Your task to perform on an android device: Open the Mymoney App, go to the income tab, and enter the salary of Rs 10000 from ABC organization.
Image 0: 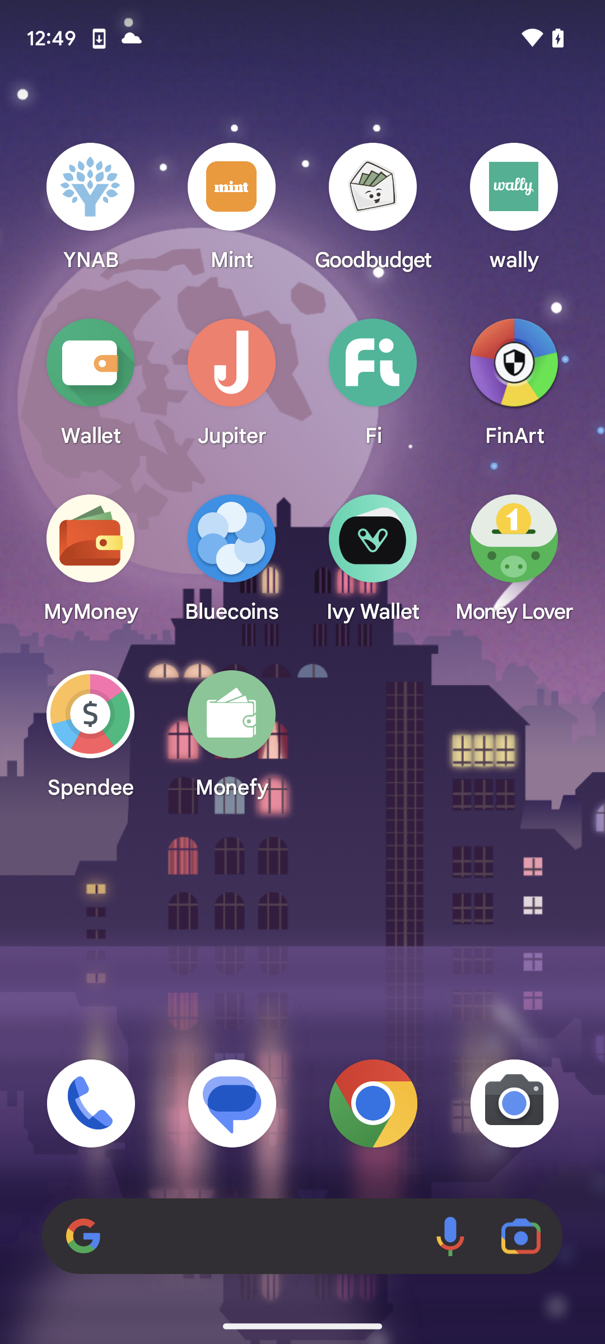
Open the MyMoney App
Step 0: open app "MyMoney"
Image 1: 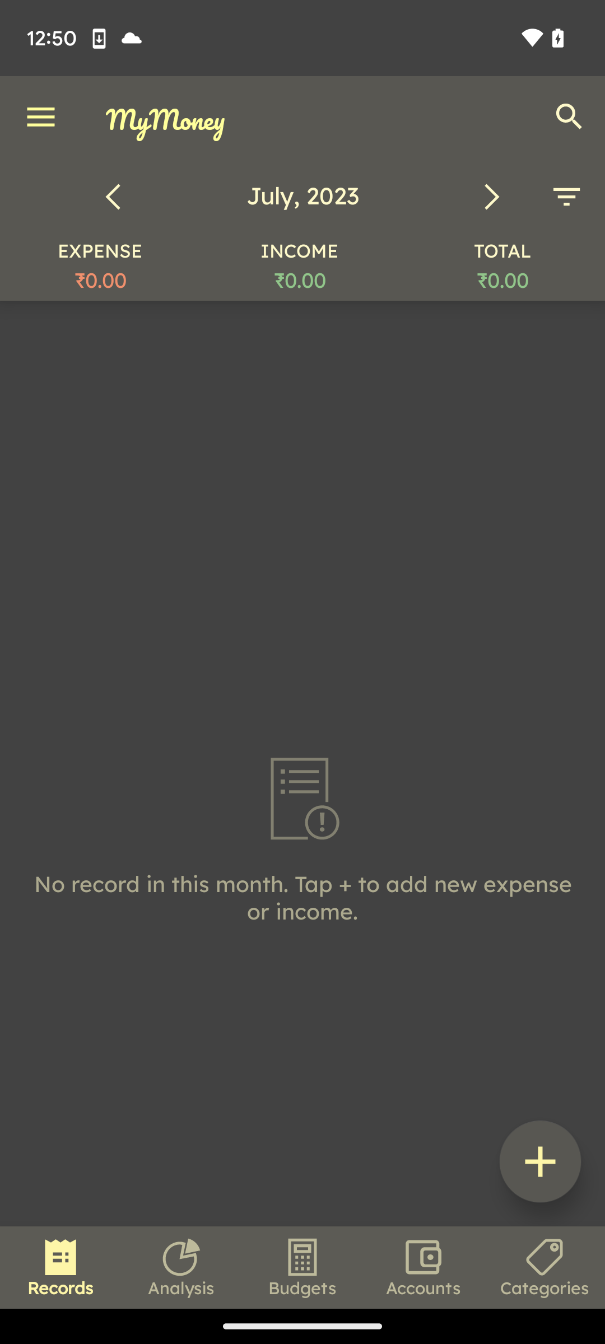
Click on the plus icon at the bottom right corner
Step 1: click (540, 1161)
Image 2: 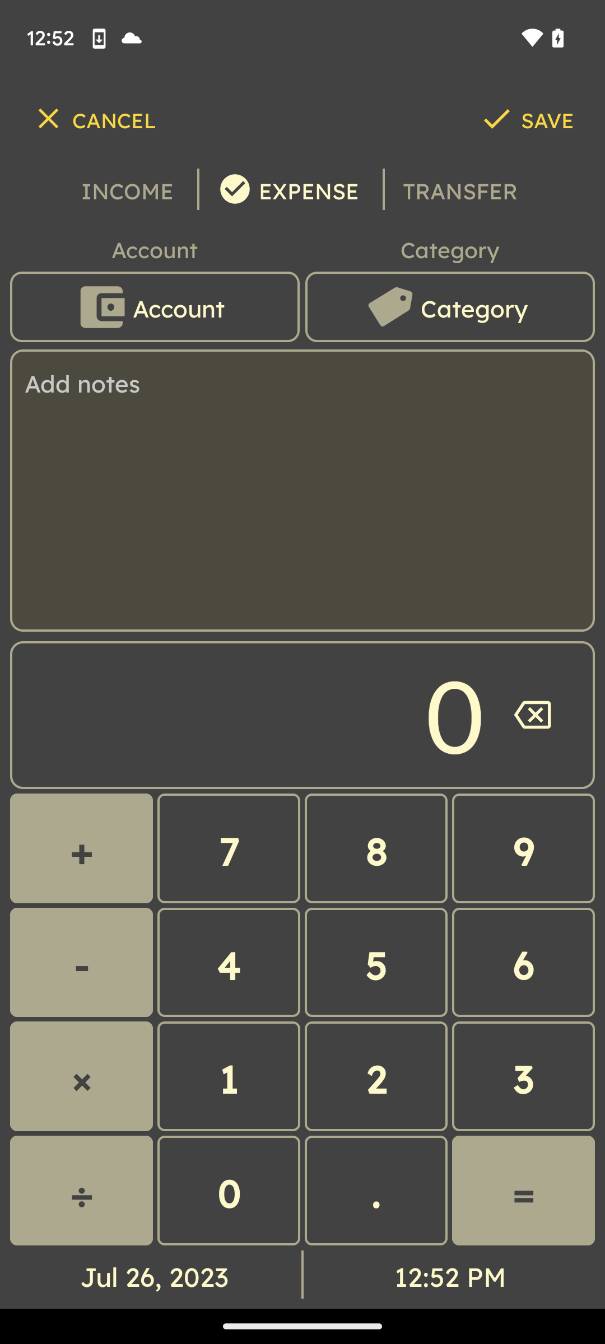
Select the Income tab at the top left corner
Step 2: click (130, 189)
Image 4: 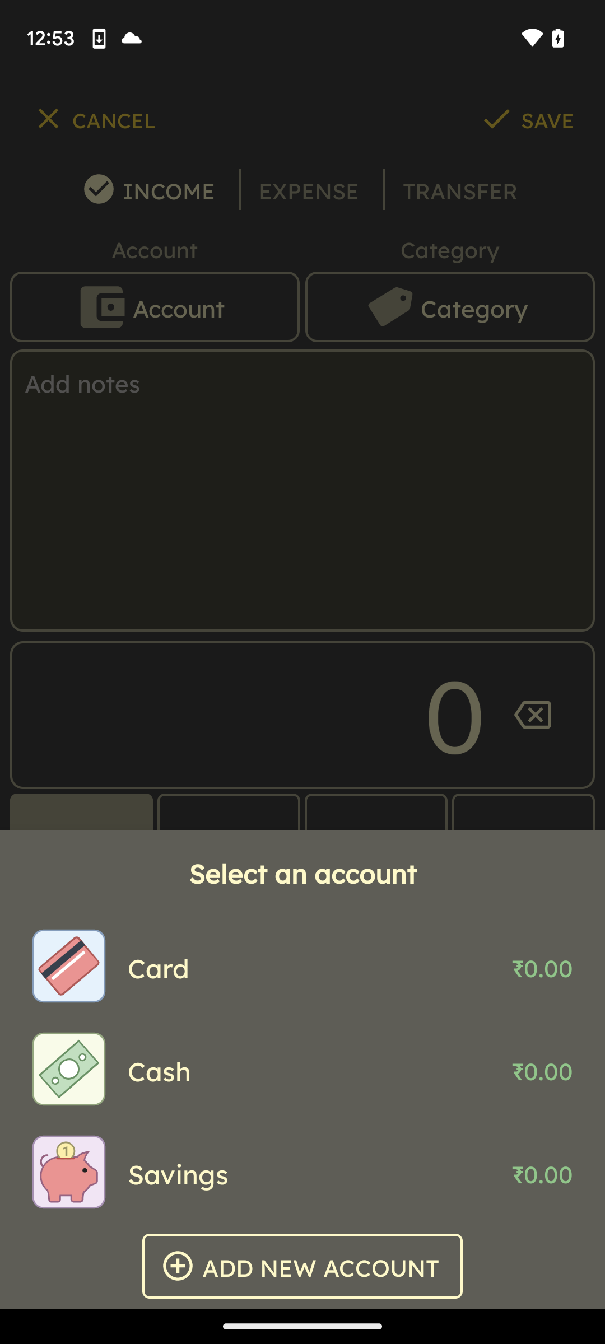
Select the cash option
Step 4: click (308, 1069)
Image 5: 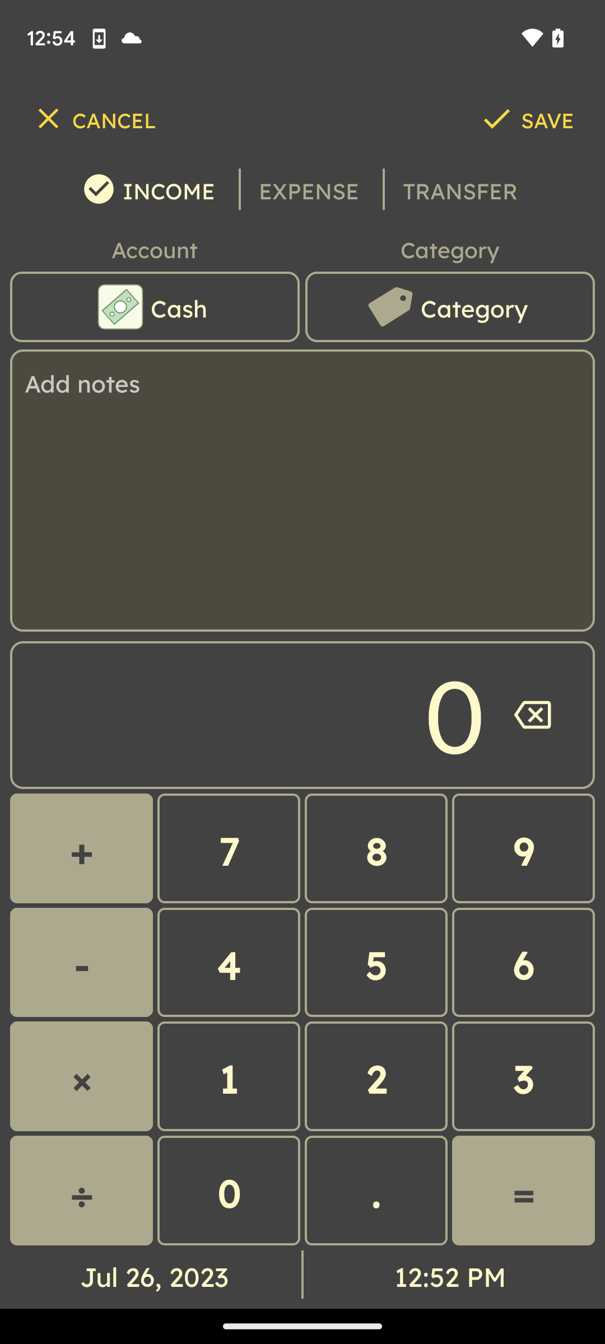
Click on the category option
Step 5: click (450, 306)
Image 6: 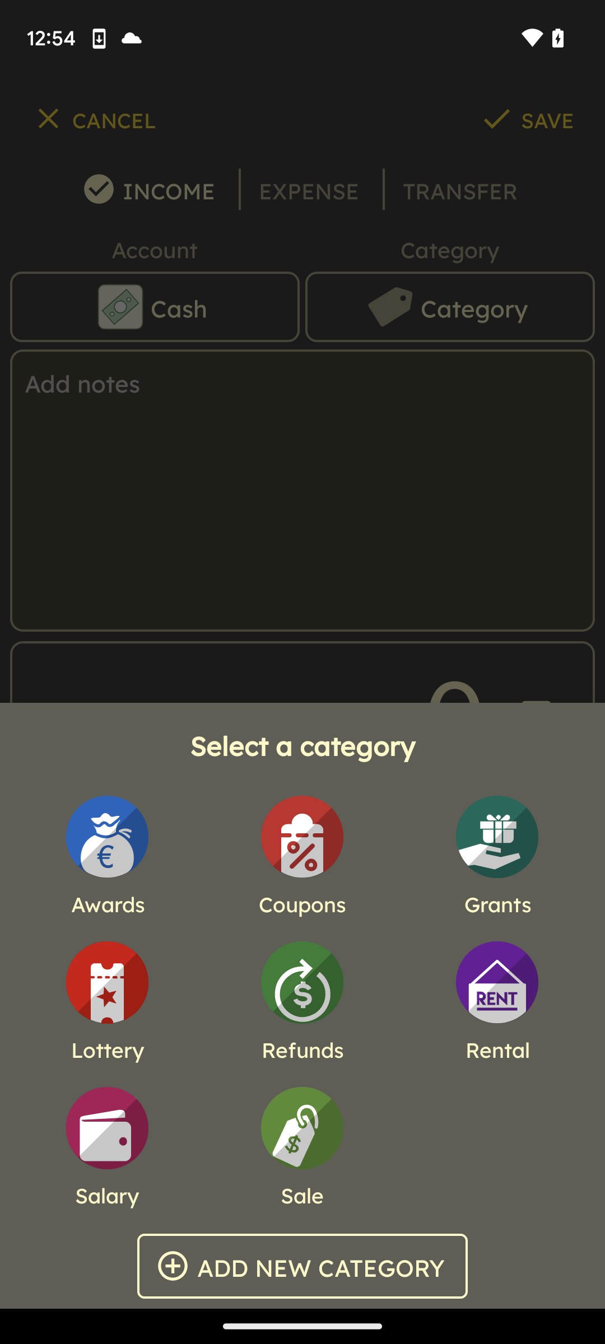
Select the salary option 
Step 6: click (107, 1128)
Image 7: 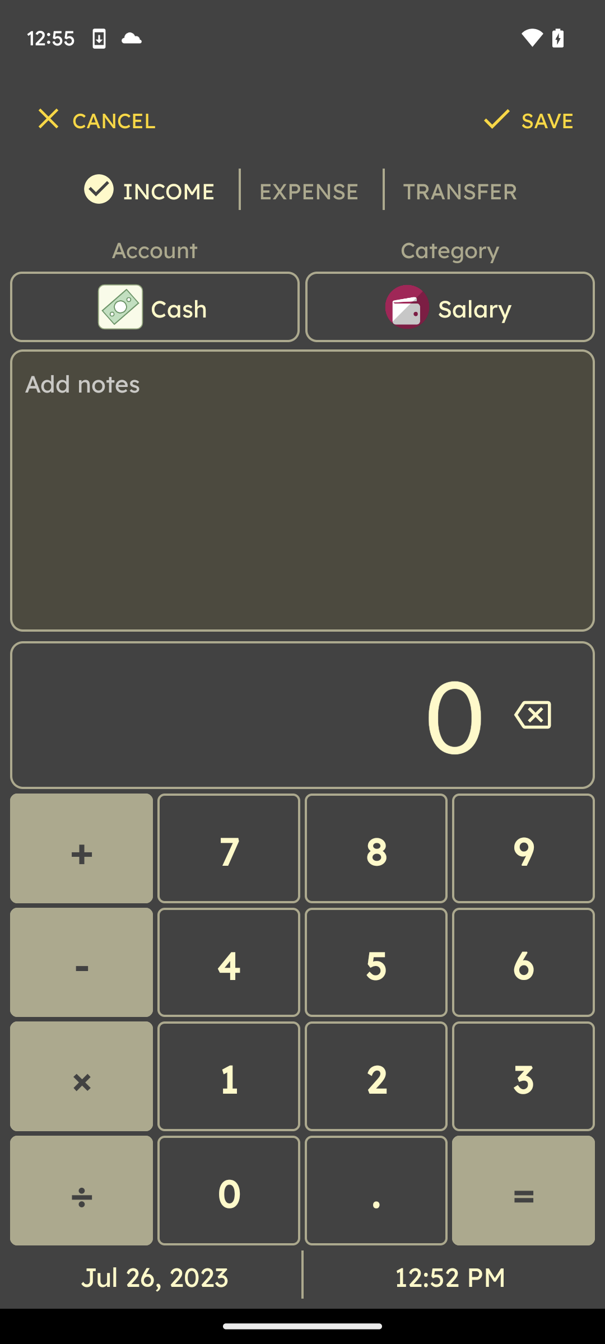
Enter the income 10000
Step 7: click (229, 1076)
Image 8: 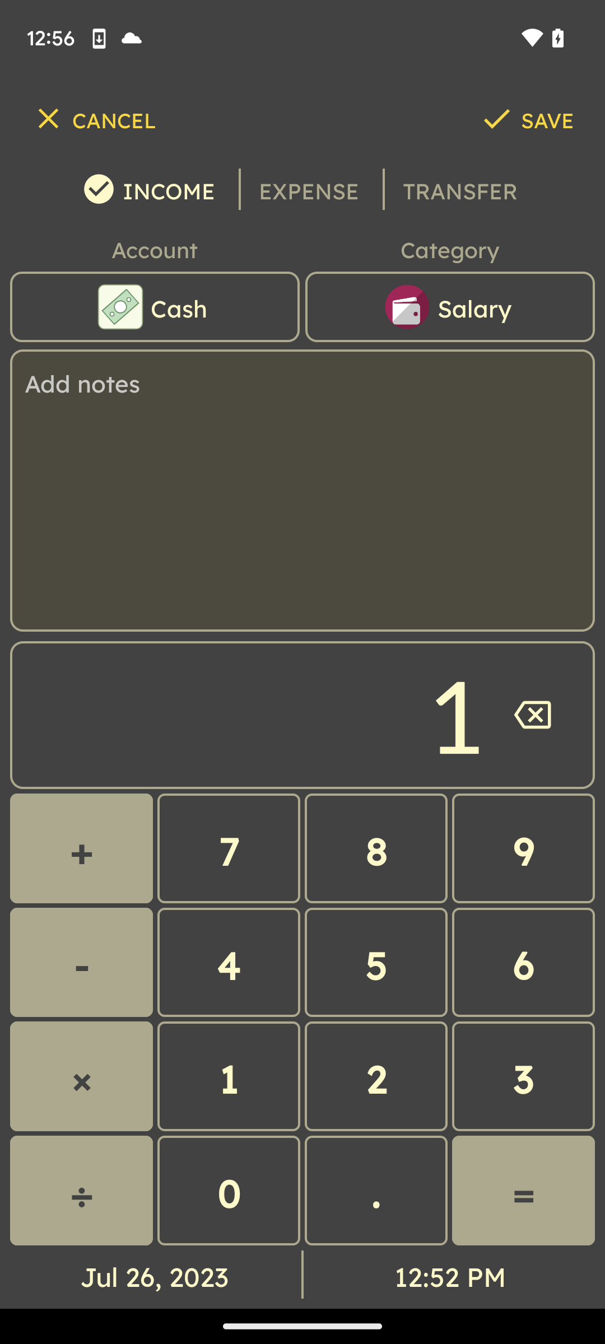
Enter the income 10000
Step 8: click (229, 1190)
Image 9: 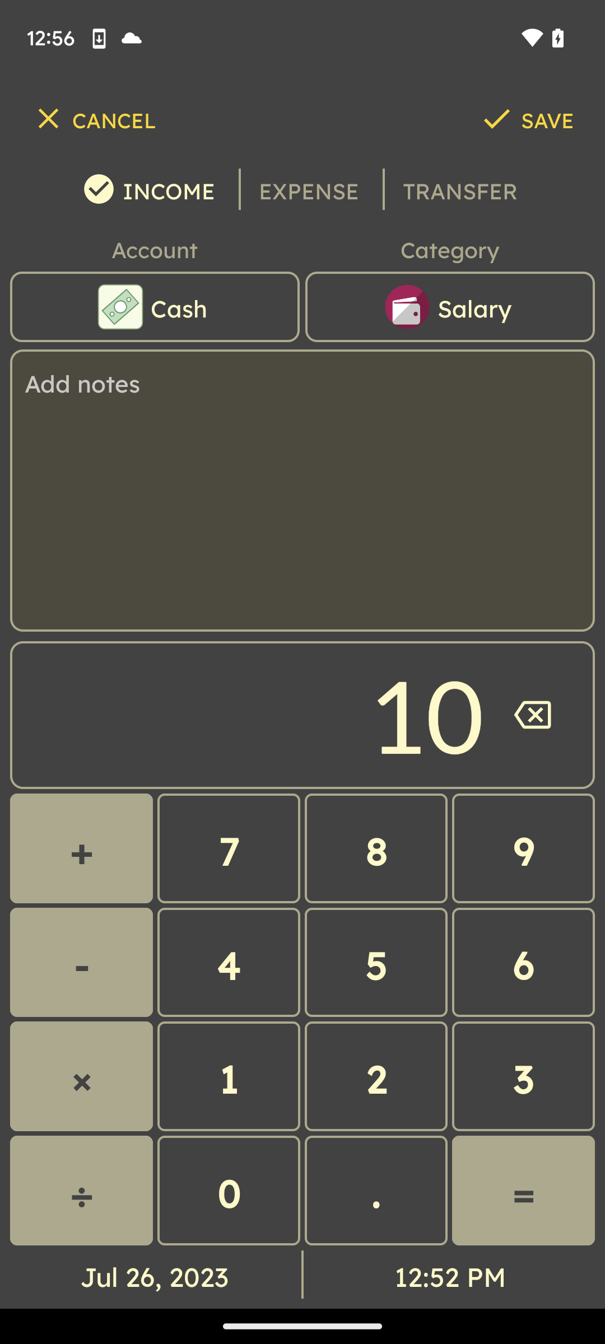
Enter the income 10000
Step 9: click (229, 1190)
Image 10: 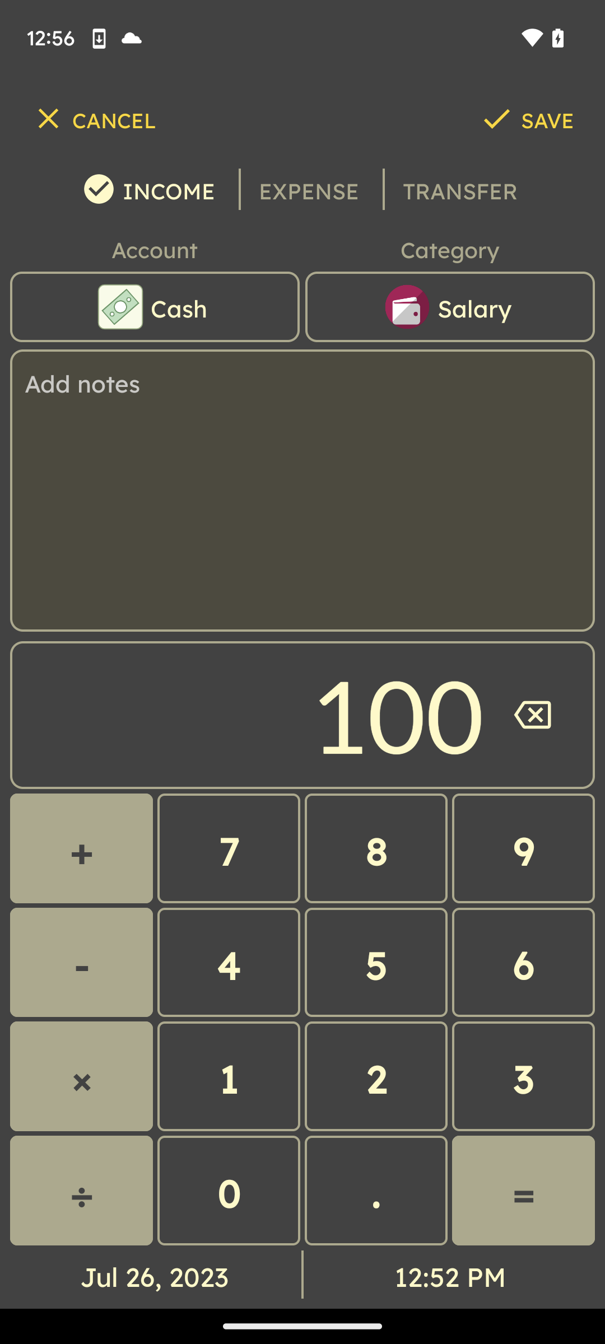
Enter the income 10000
Step 10: click (229, 1190)
Image 11: 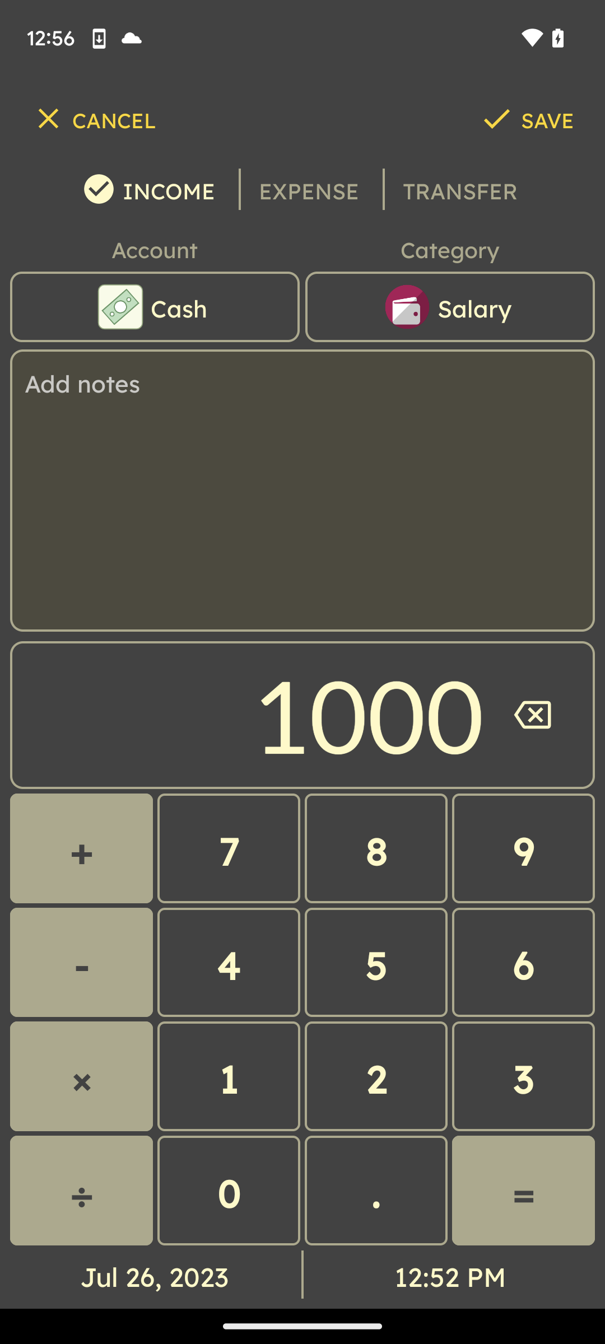
Enter the income 10000
Step 11: click (229, 1190)
Image 12: 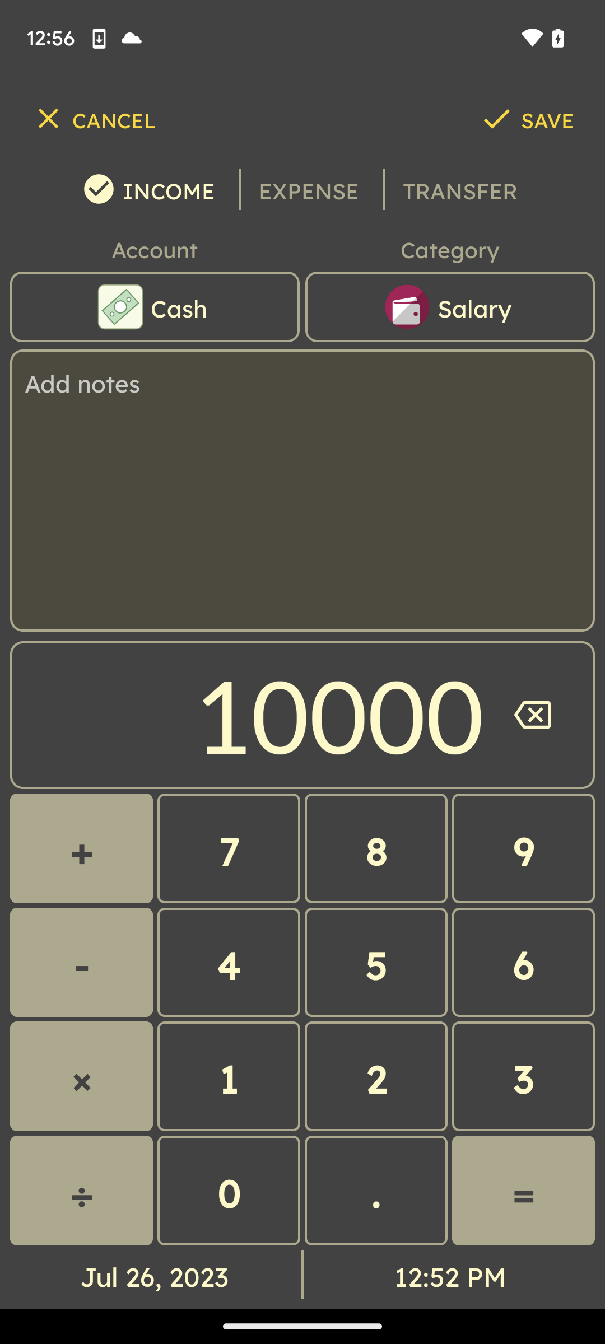
Click on the Add notes option
Step 12: click (302, 490)
Image 13: 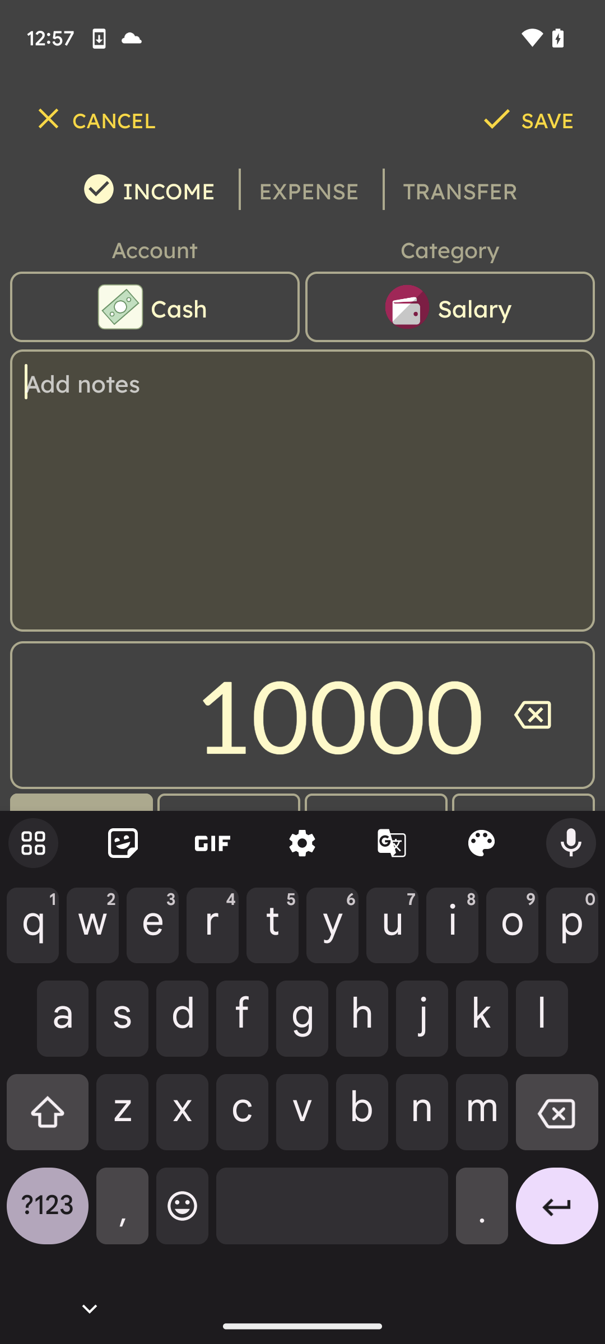
Type the ABC organisation 
Step 13: type "ABC organisation"
Image 14: 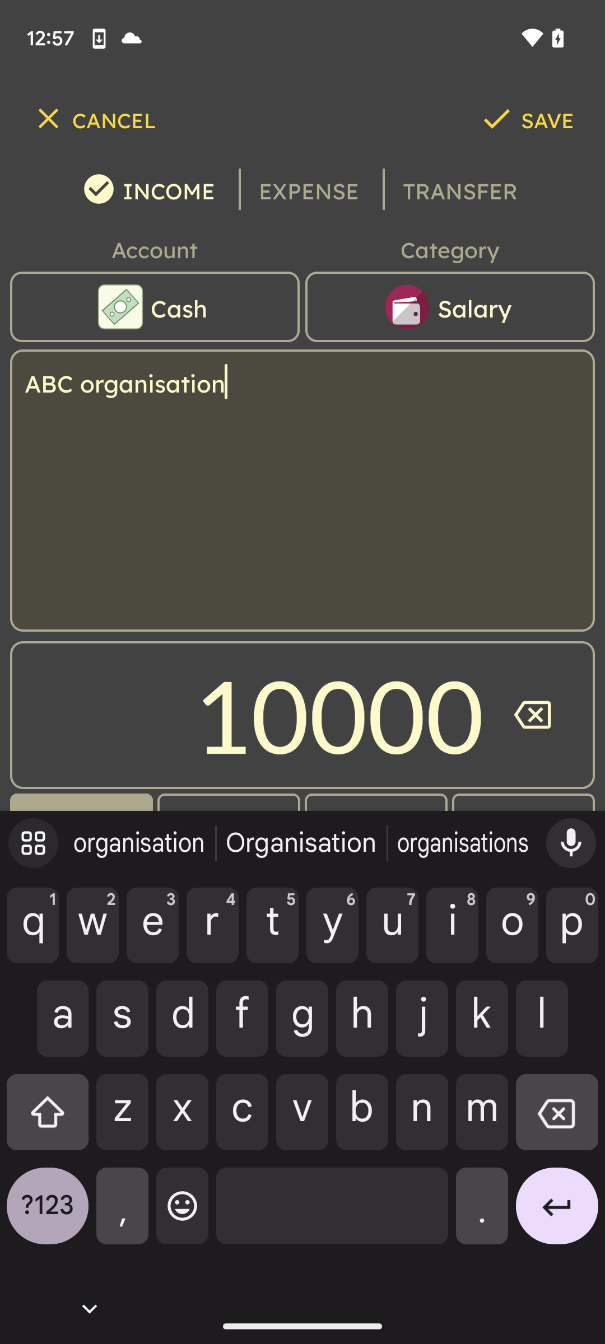
Click on the tick icon at the top right corner
Step 14: click (526, 119)